Your task to perform on an android device: I want to adjust the font size to at least 3 scales because the present font size is difficult to read on the Amazon Kindle app.
Image 0: 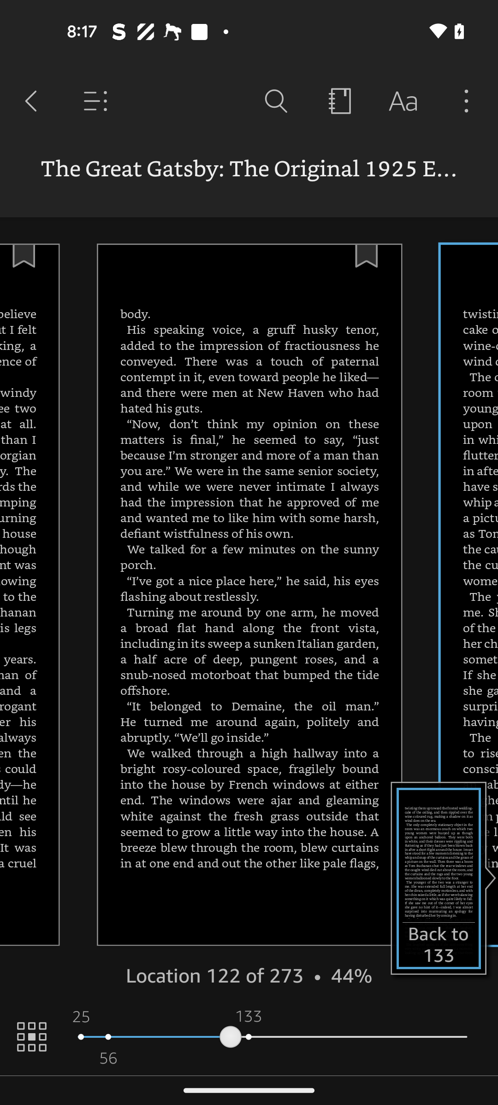
Click on the font icon at the top of the screen 
Step 0: click (403, 101)